Your task to perform on an android device: Go to Runkeeper app & find workout buddy Tom then follow him
Image 0: 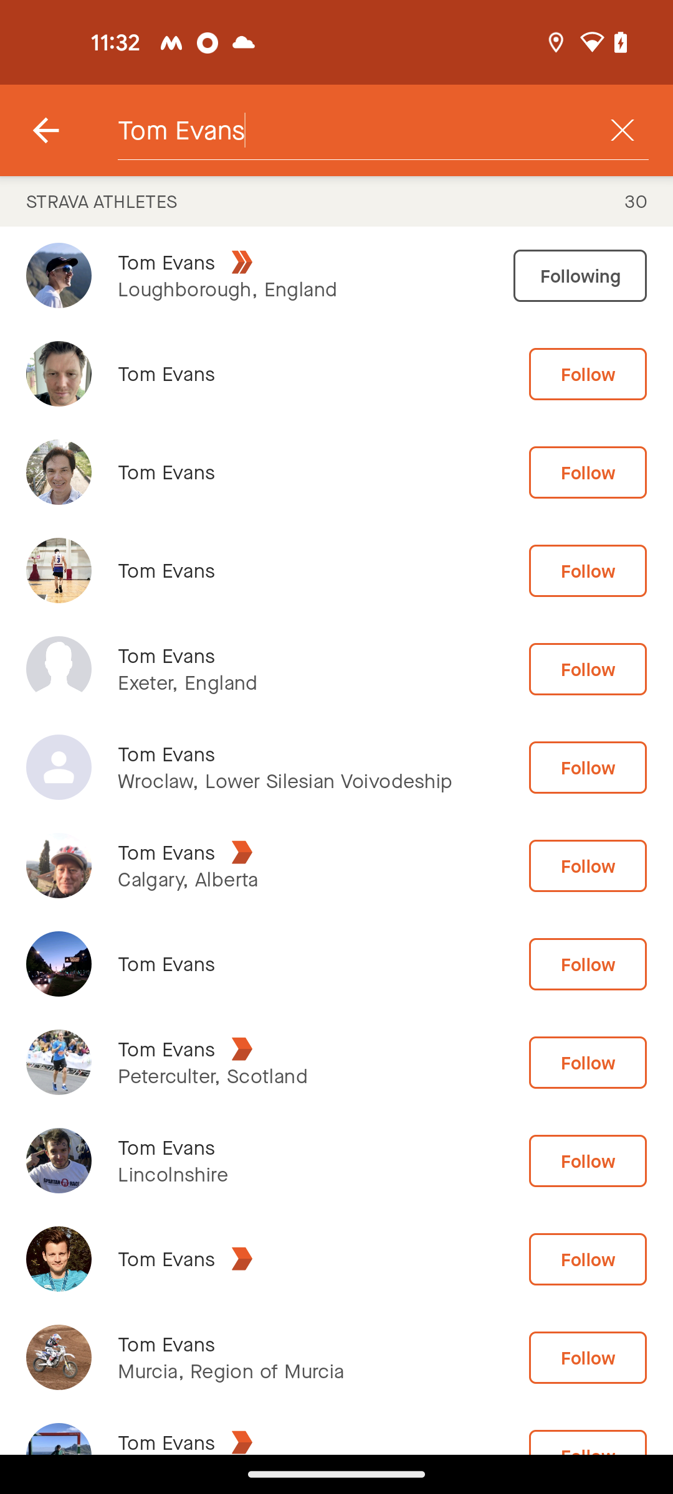
open the Runkeeper app
Step 0: open app "Runkeeper"
Image 1: 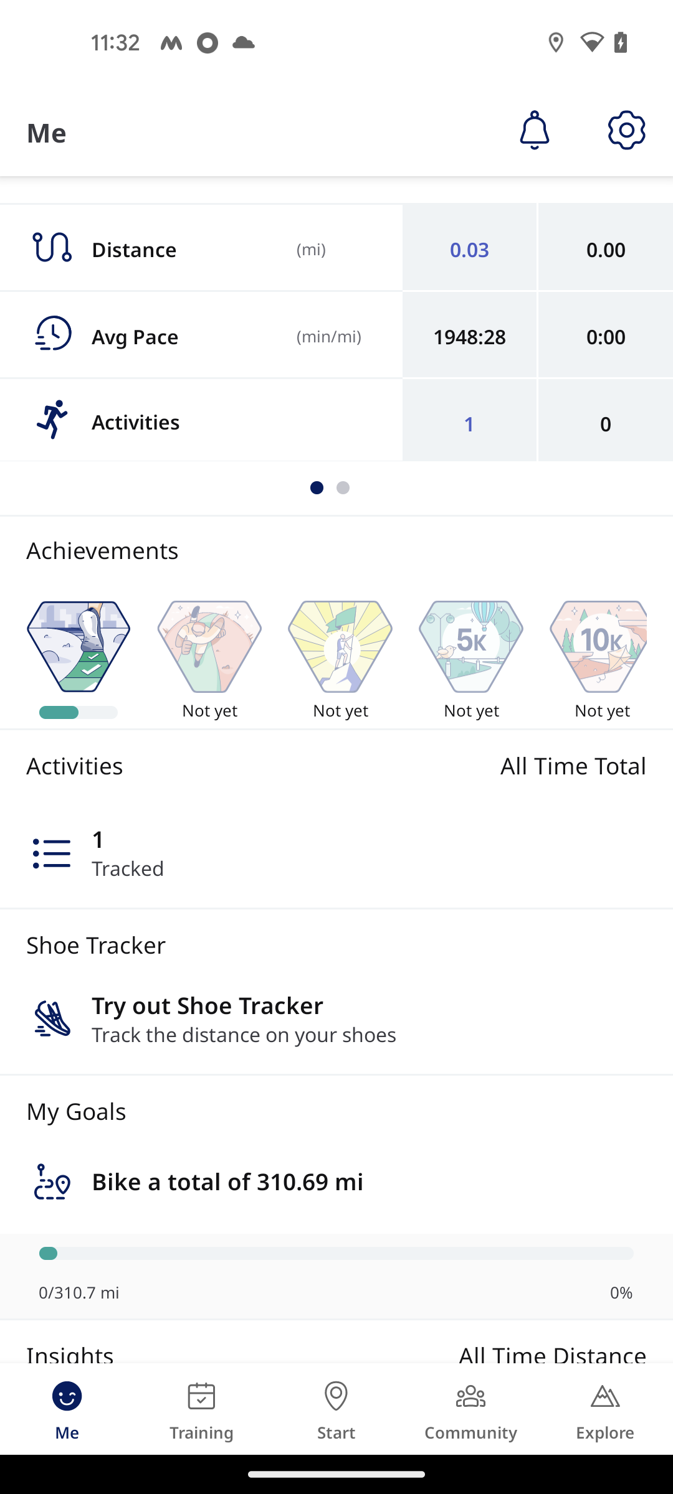
scroll up
Step 1: scroll up
Image 2: 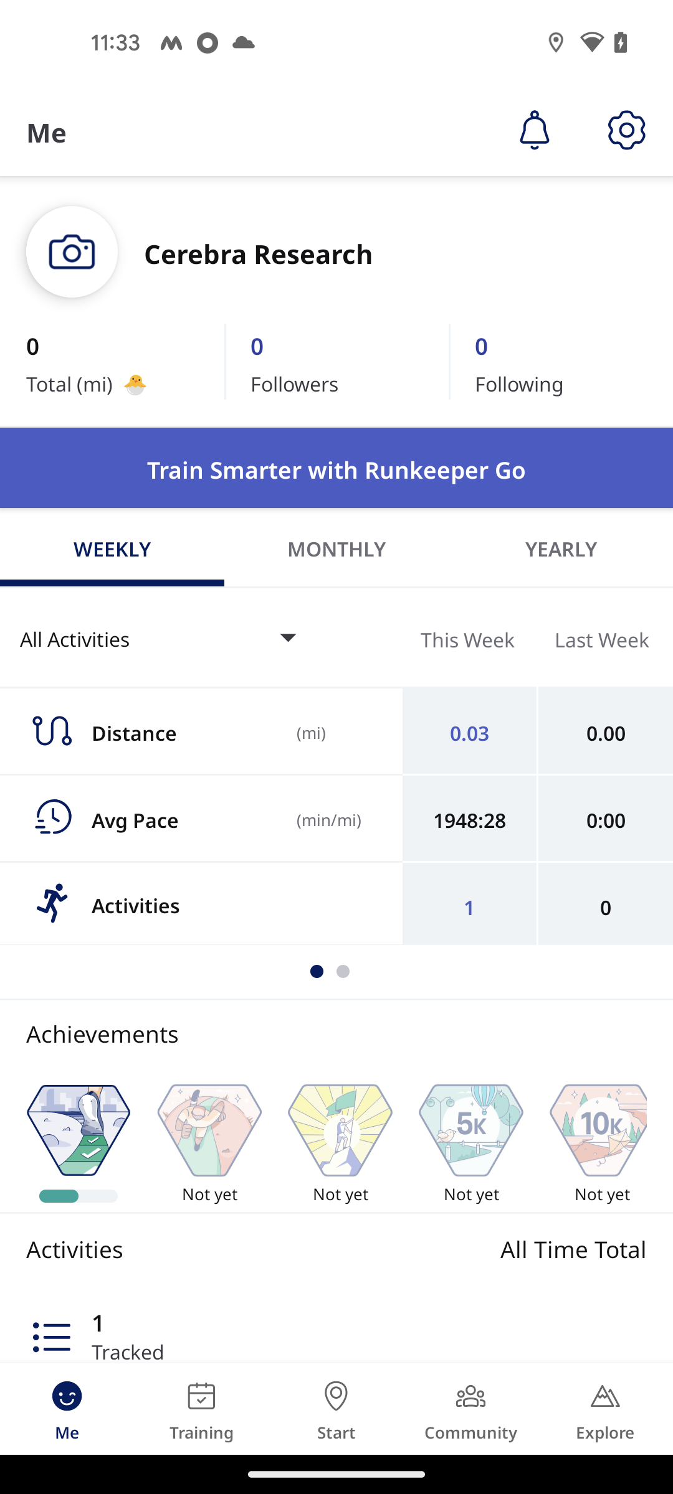
click on the Following option
Step 2: click (570, 382)
Image 3: 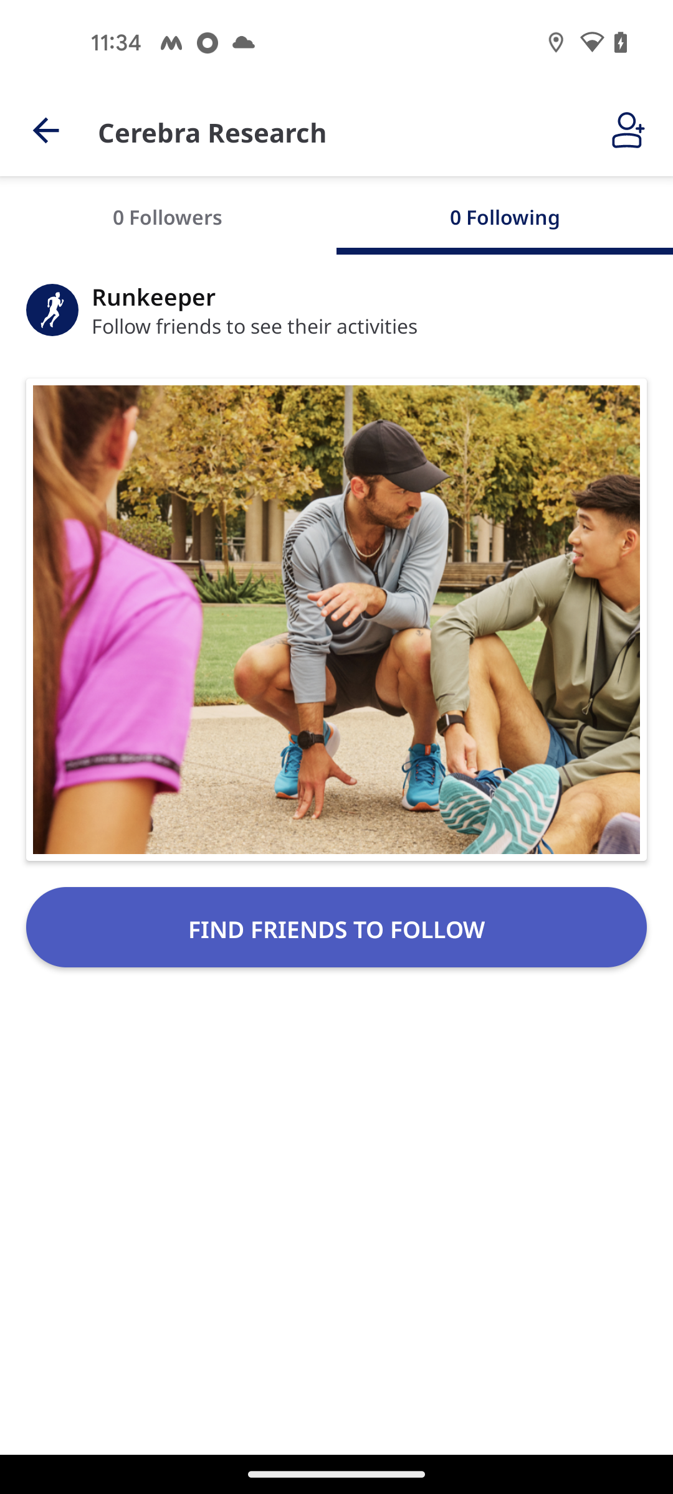
click on the Find the Friends to follow button
Step 3: click (336, 927)
Image 5: 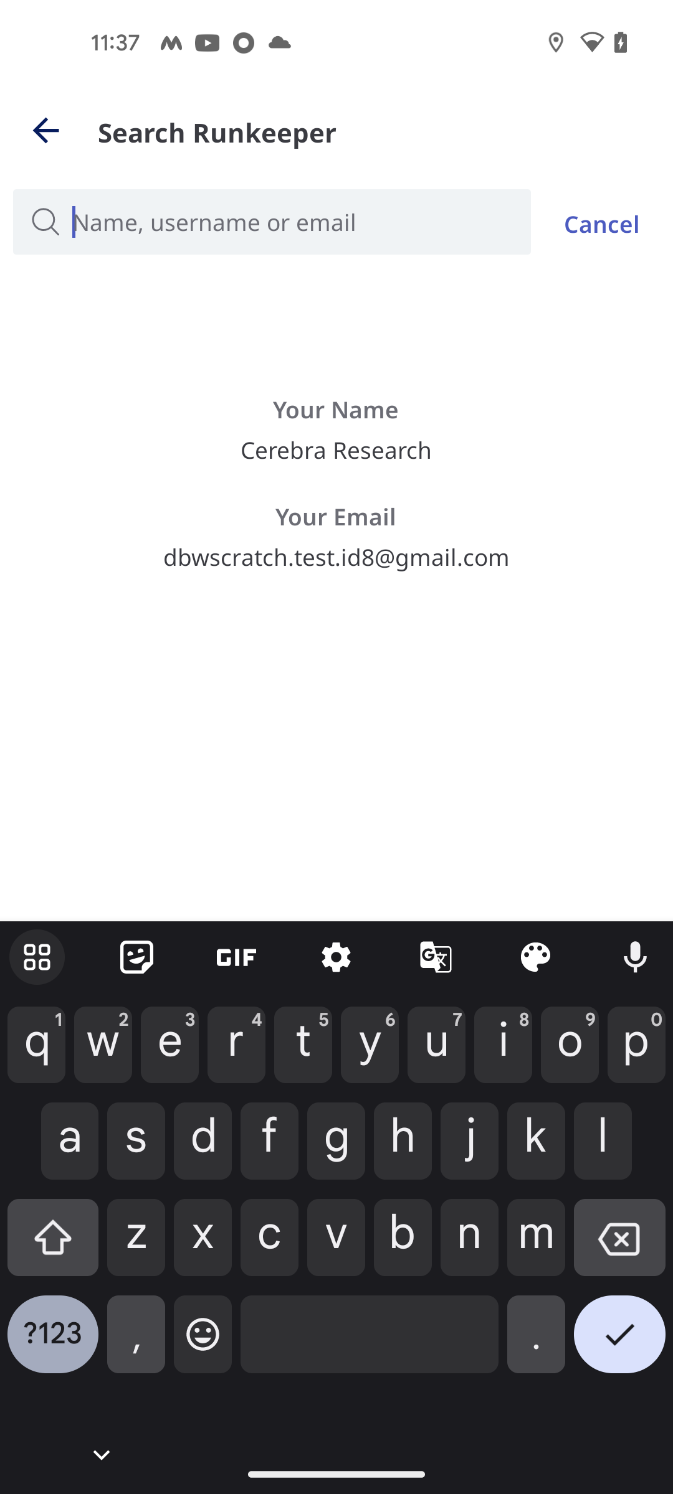
enter the name Tom
Step 5: type "Tom"
Image 6: 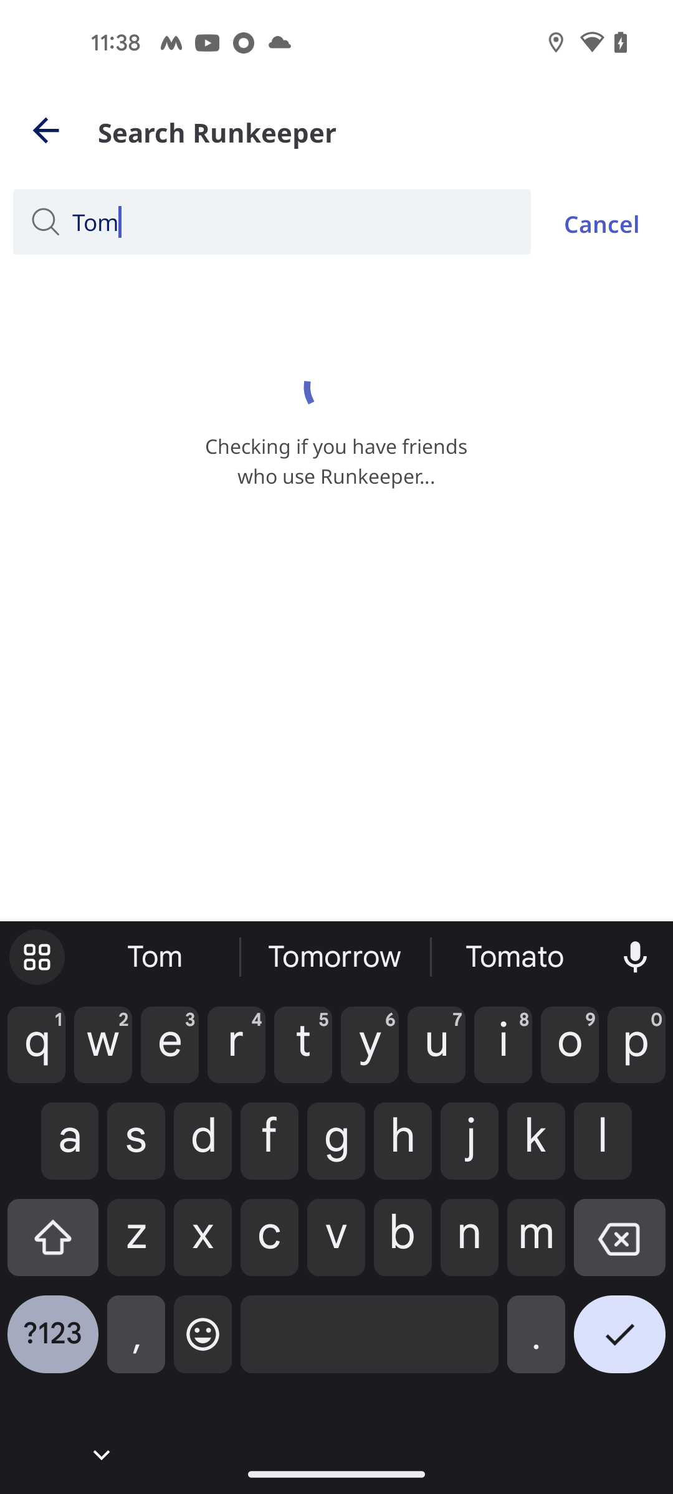
enter the name Tom
Step 6: wait
Image 7: 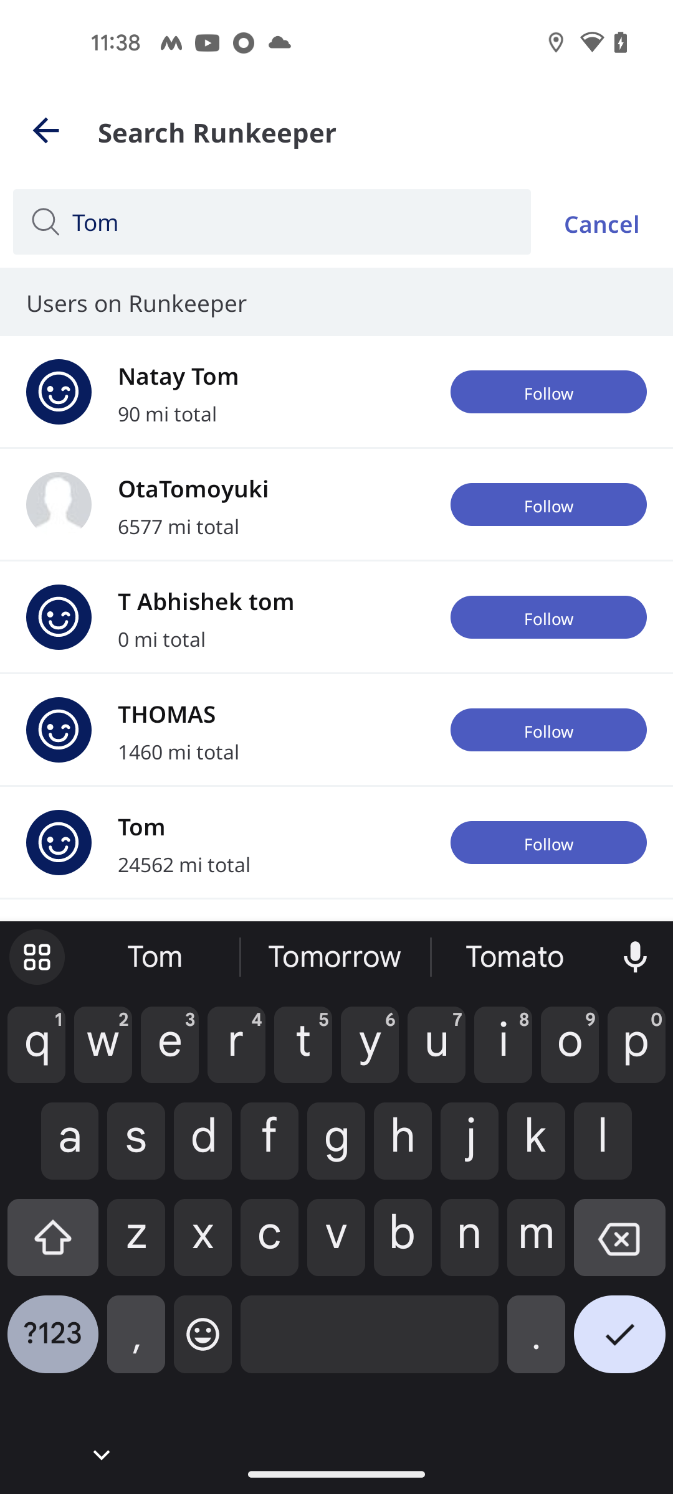
click on follow button in front of the name Tom
Step 7: click (548, 842)